Your task to perform on an android device: cancel  the upcoming meeting of 25th july
Image 0: 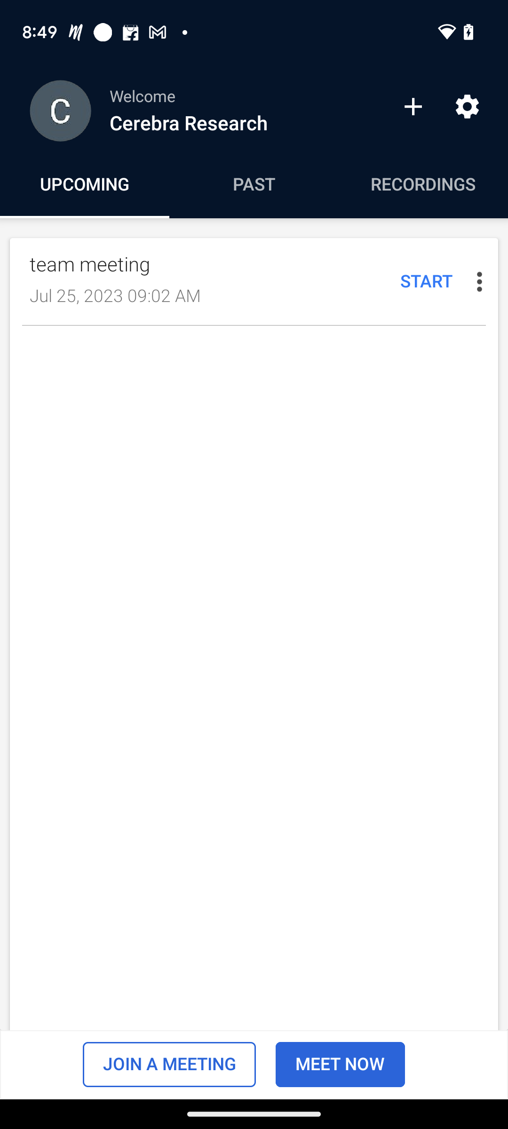
Click on the three vertical dots presented on the right side of the meeting schedule.
Step 0: click (469, 281)
Image 1: 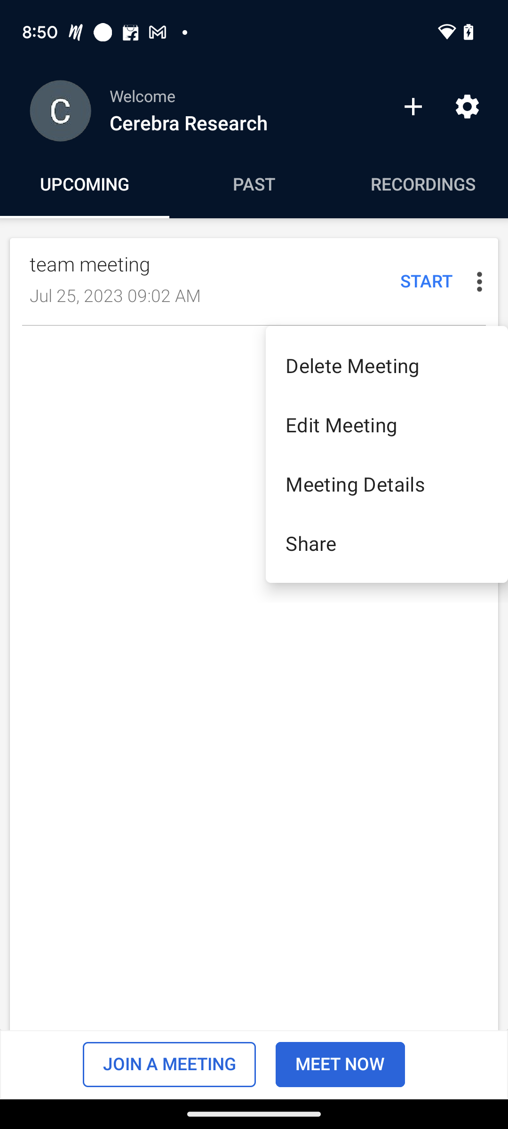
Click on the option Delete, which is first in the list.
Step 1: click (387, 365)
Image 2: 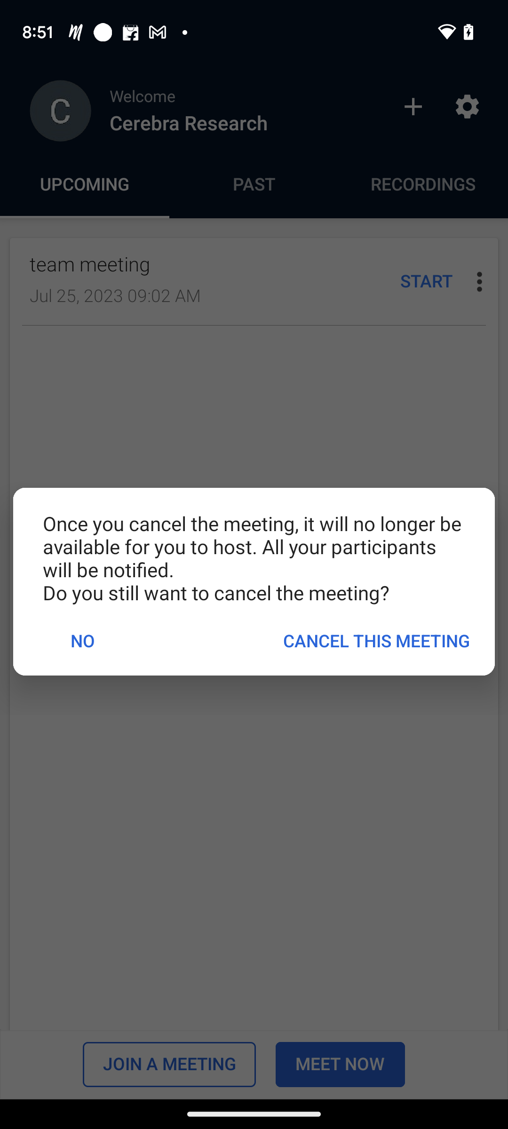
Click on the option cancel this meeting. Present at the right side in the middle.
Step 2: click (376, 640)